Your task to perform on an android device: I completed today's assign lesson. Sign out this app.
Image 0: 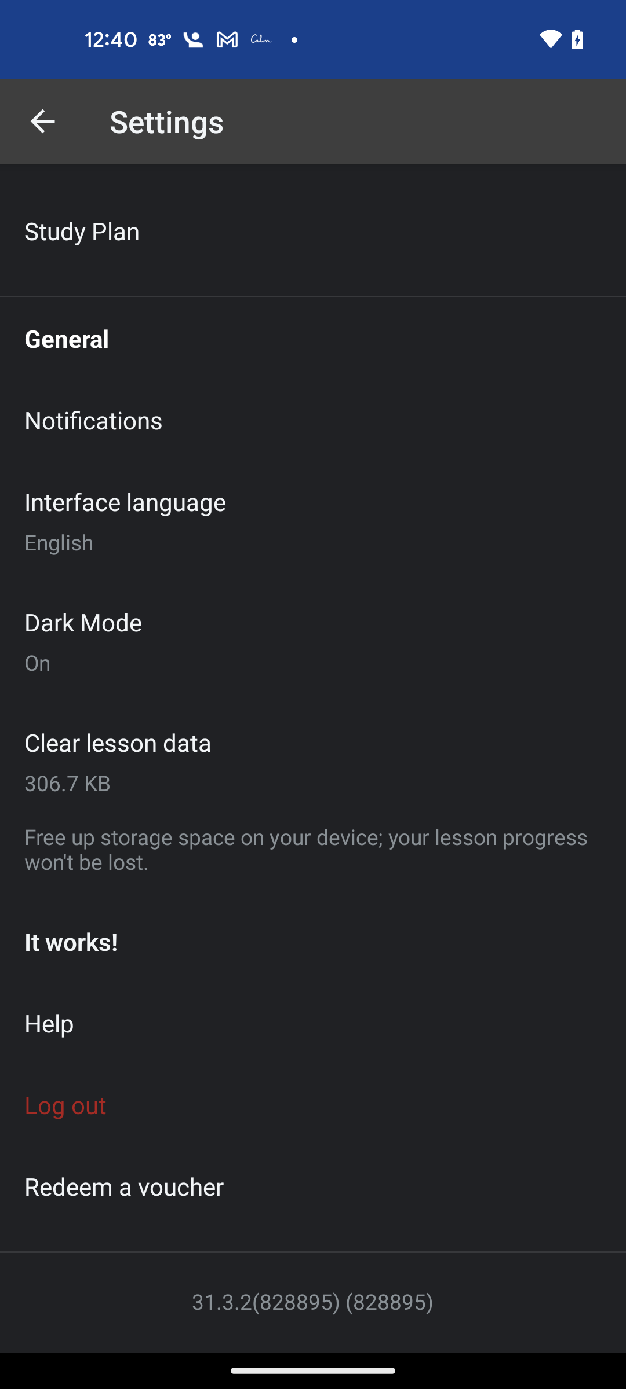
Click on the Log out
Step 0: click (65, 1104)